Your task to perform on an android device: Track currency exchange rates in the past one week on the Xe app.
Image 0: 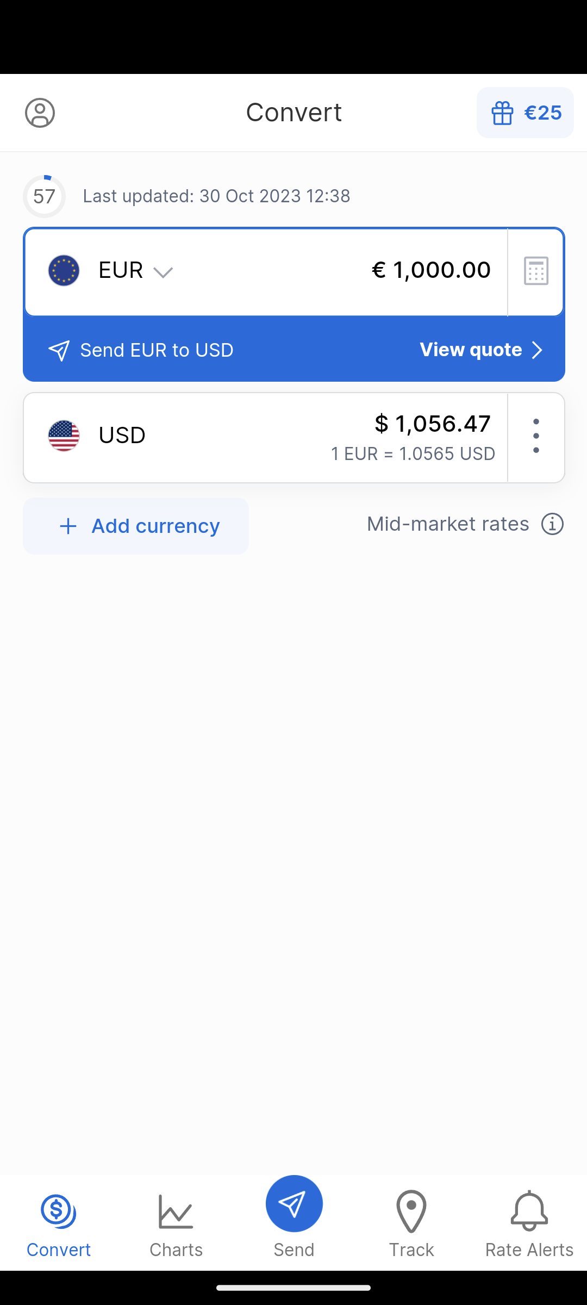
At the bottom of the screen click on the Charts icon.
Step 0: click (176, 1223)